Your task to perform on an android device: I'd want to send this drawing to my wife at victoria.leet@hotday.com.
Image 0: 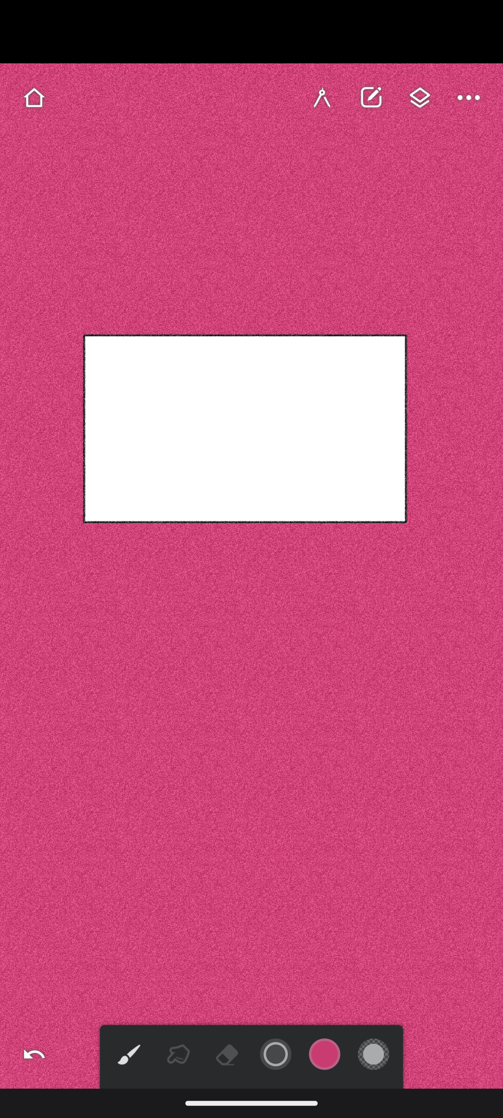
click on home icon
Step 0: click (34, 97)
Image 1: 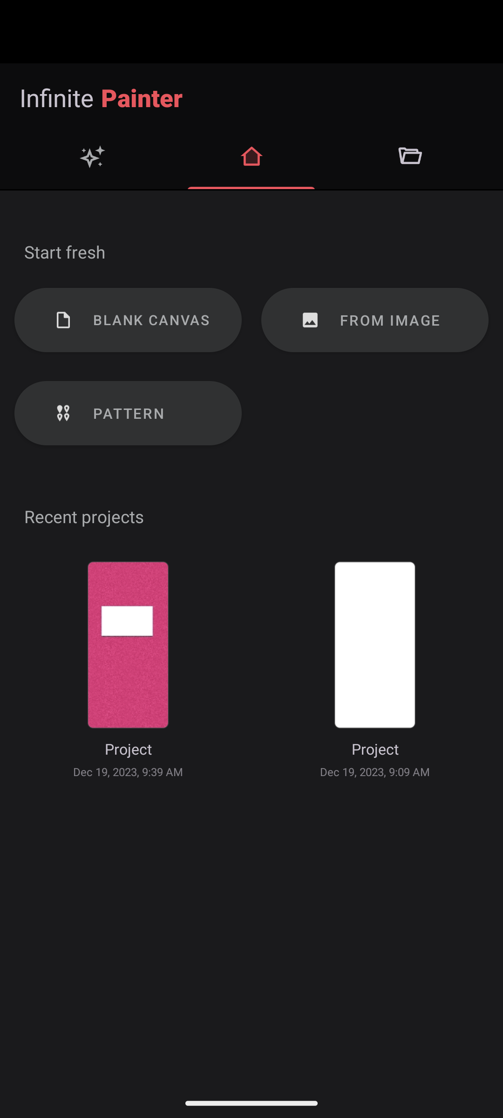
long press on project drawing
Step 1: long press (123, 651)
Image 2: 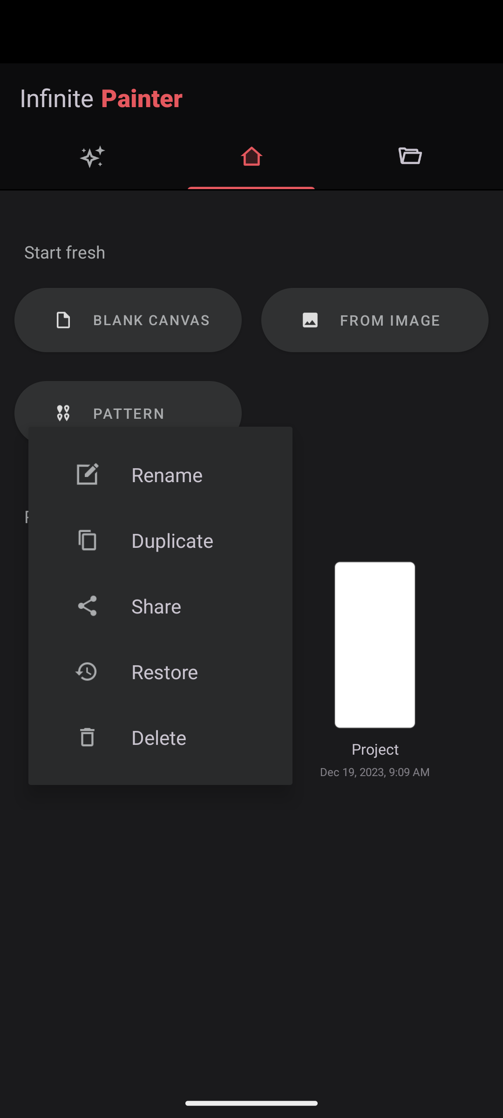
click on share option
Step 2: click (156, 606)
Image 3: 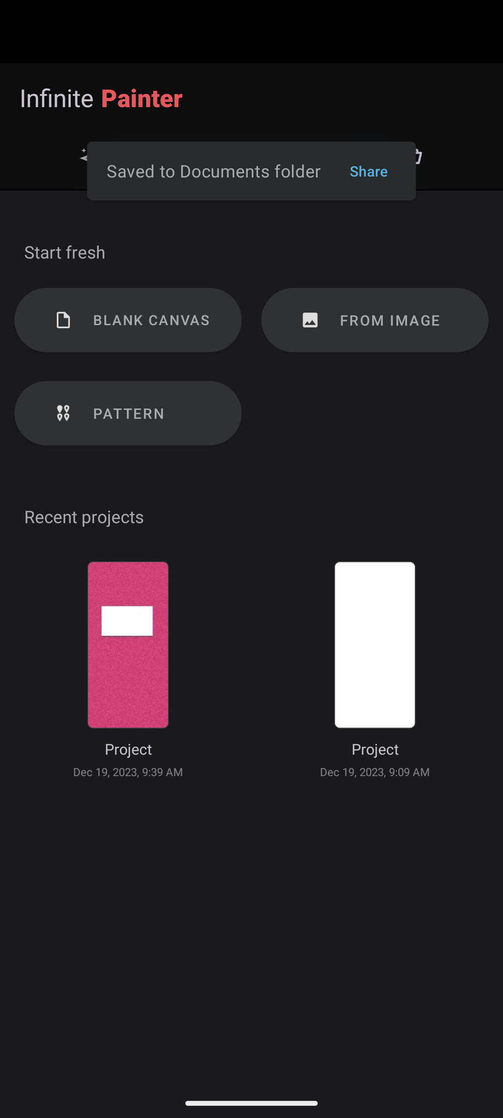
click on share option
Step 3: wait
Image 4: 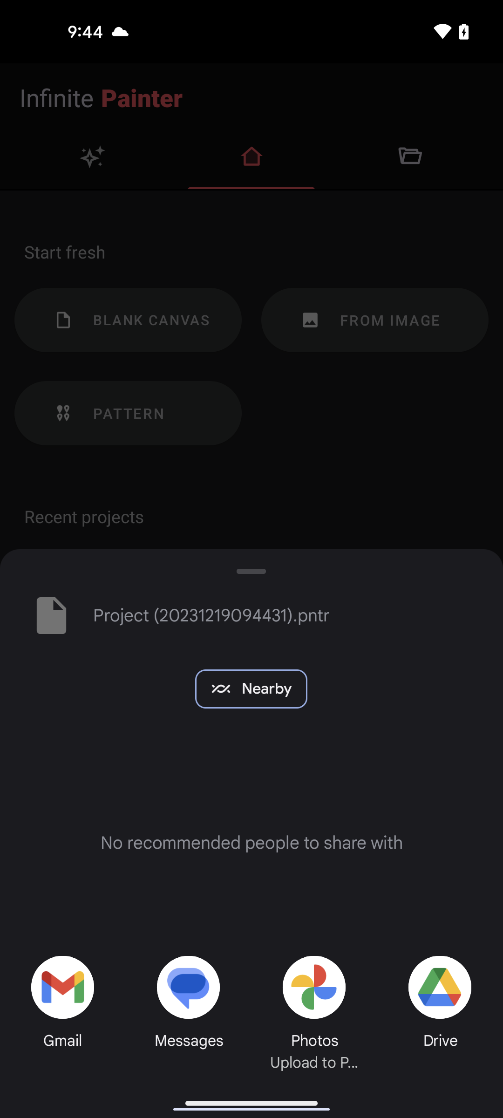
select the Gmail app
Step 4: click (82, 1000)
Image 6: 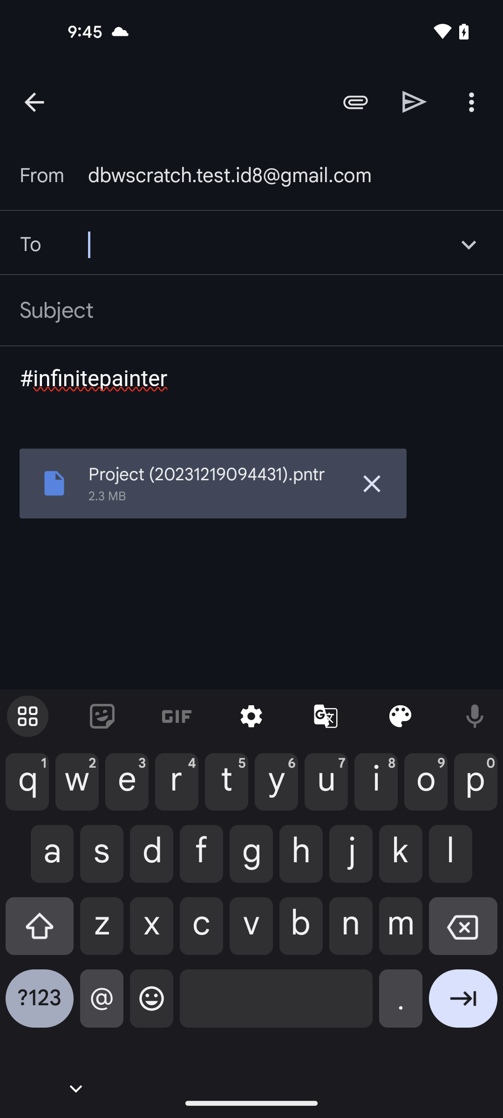
type the id victoria.leet@hotday.com
Step 6: type "victoria.leet@hotday.com"
Image 7: 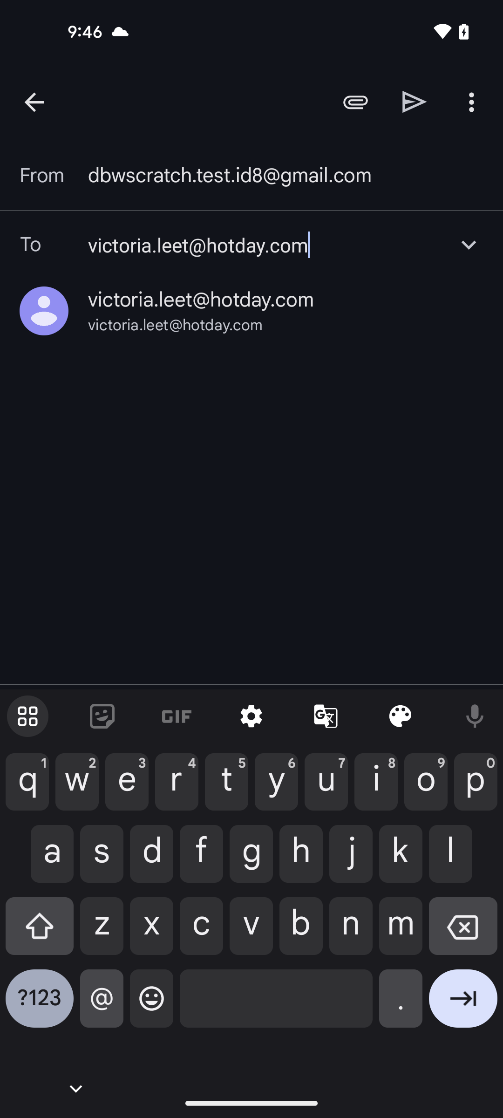
select the id
Step 7: click (201, 300)